Your task to perform on an android device: Search the main door locks with axion brands
Image 0: 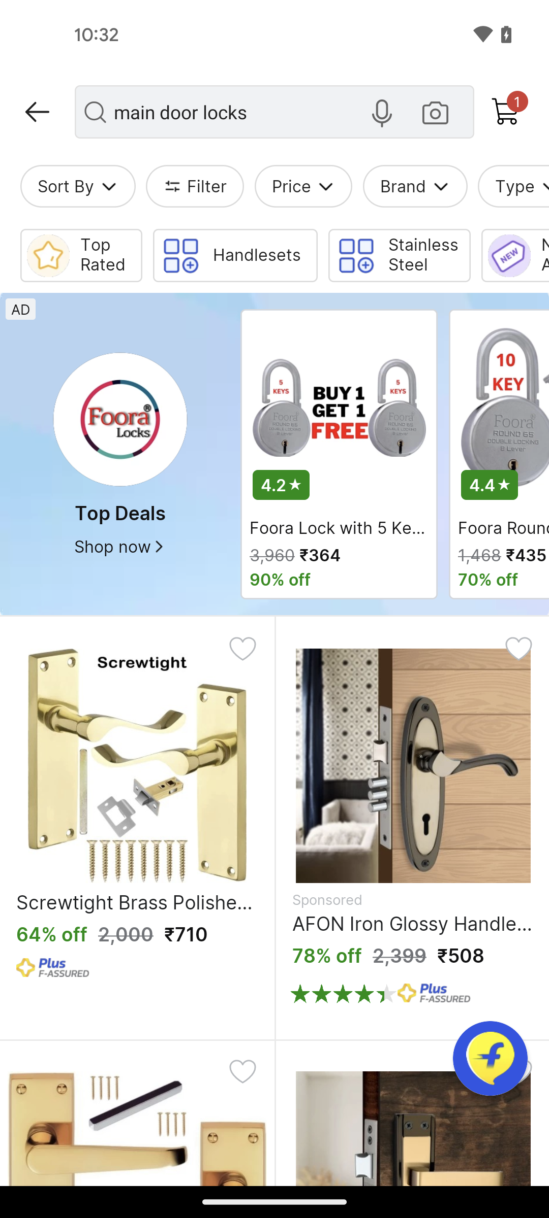
Tap on the filter option
Step 0: click (207, 186)
Image 1: 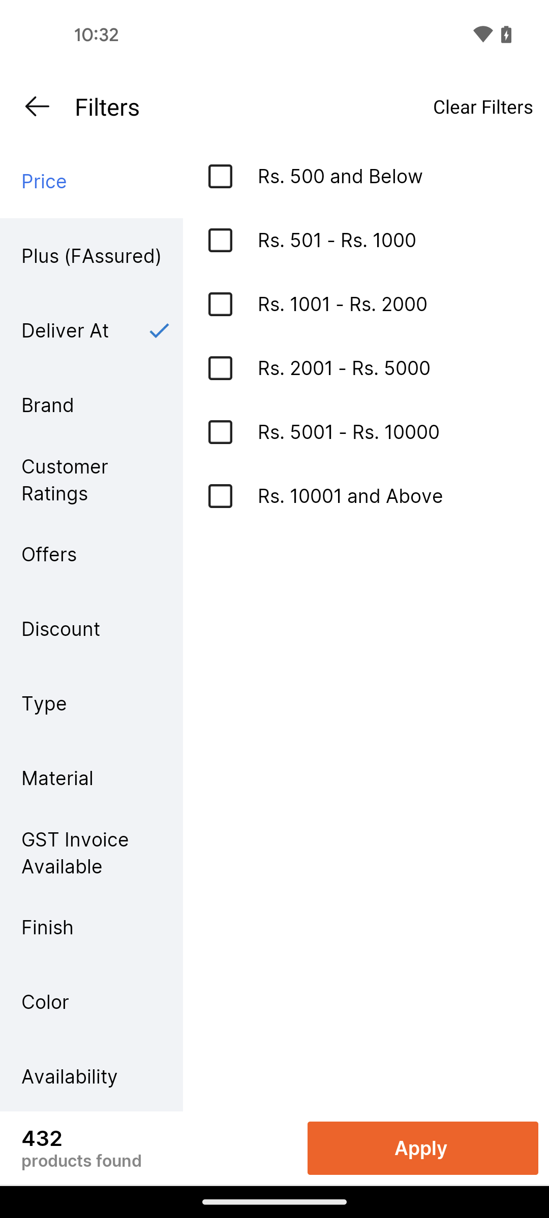
Click on the brand option
Step 1: click (91, 404)
Image 2: 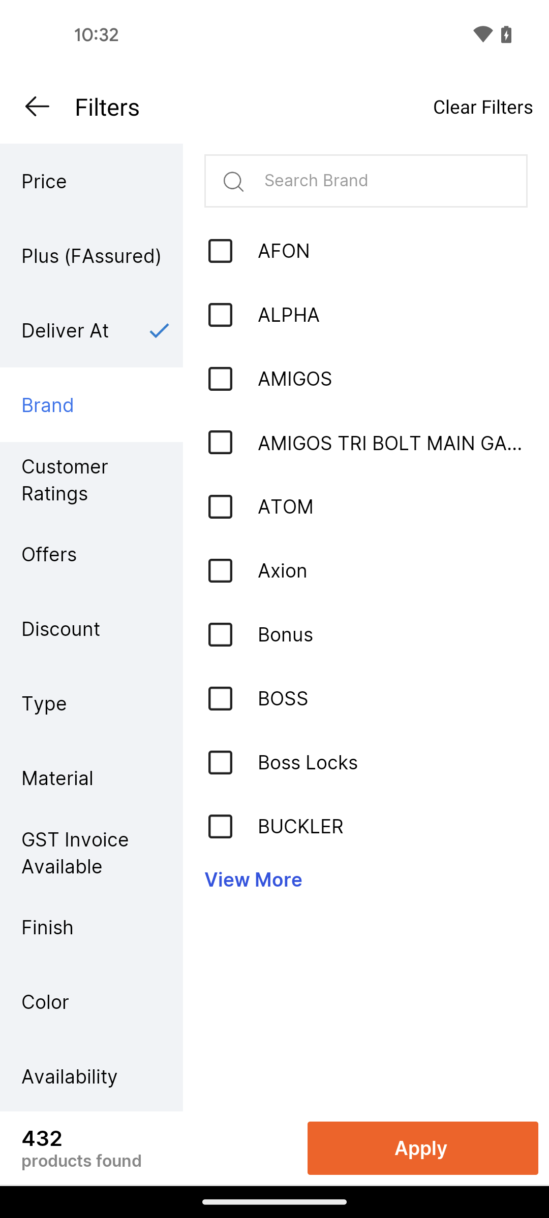
Click on the axion brand
Step 2: click (390, 570)
Image 3: 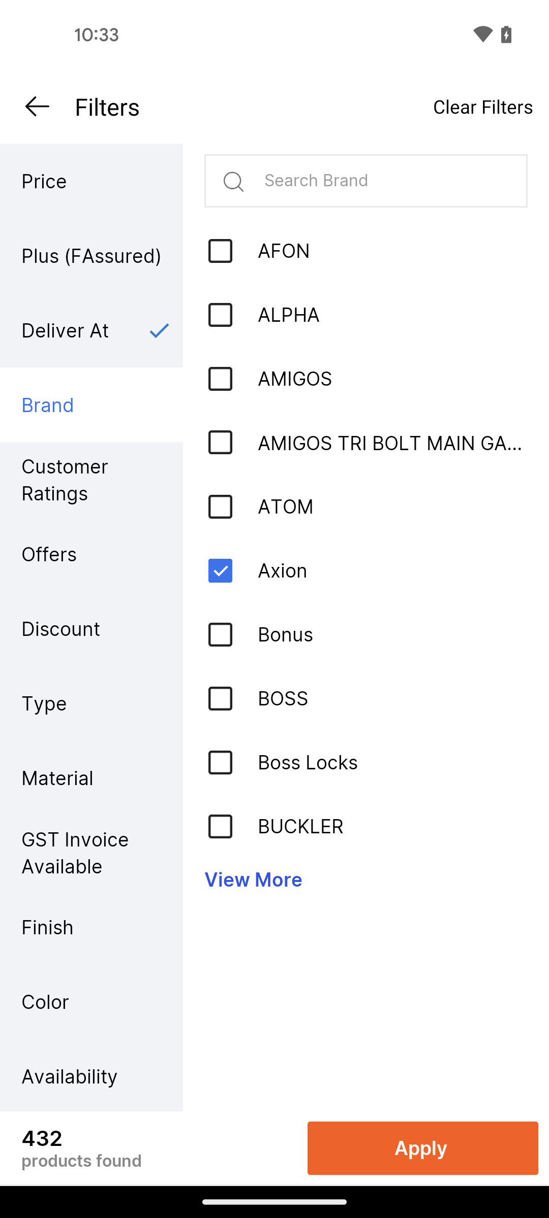
Tap on the apply button at the bottom right corner of the screen
Step 3: click (423, 1148)